Your task to perform on an android device: I want to copy the Amsterdam file and place it in my upcoming events folder.
Image 0: 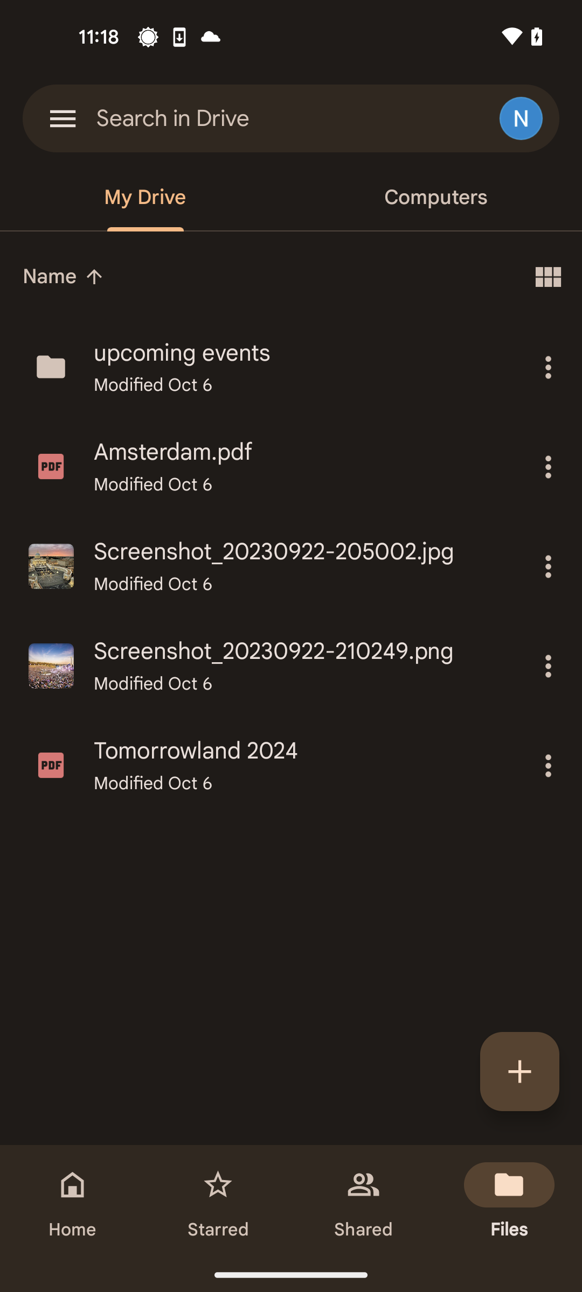
Tap on the three dots icon of Amsterdam file
Step 0: click (548, 466)
Image 1: 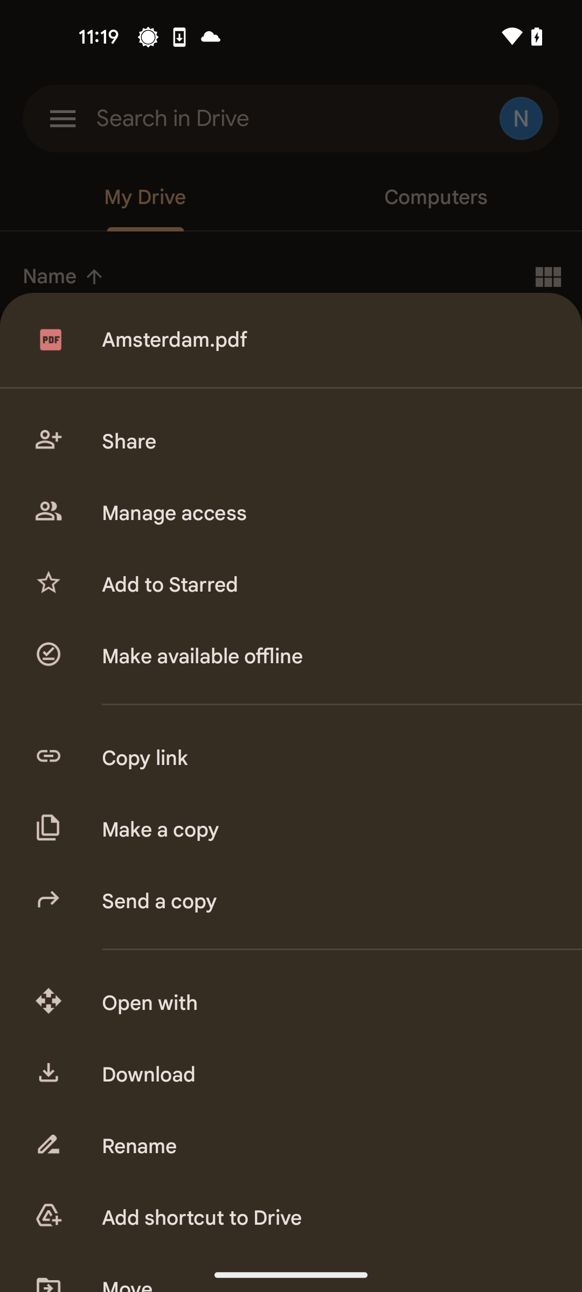
Click on the make a copy option
Step 1: click (324, 830)
Image 3: 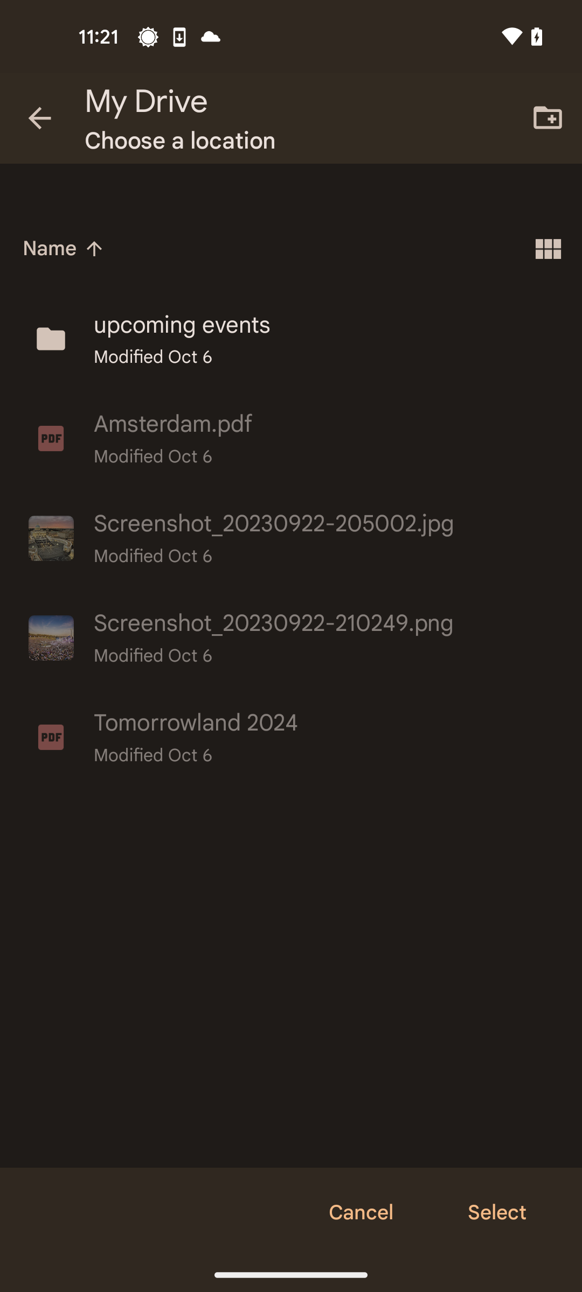
Select the upcoming events folder
Step 3: click (303, 325)
Image 4: 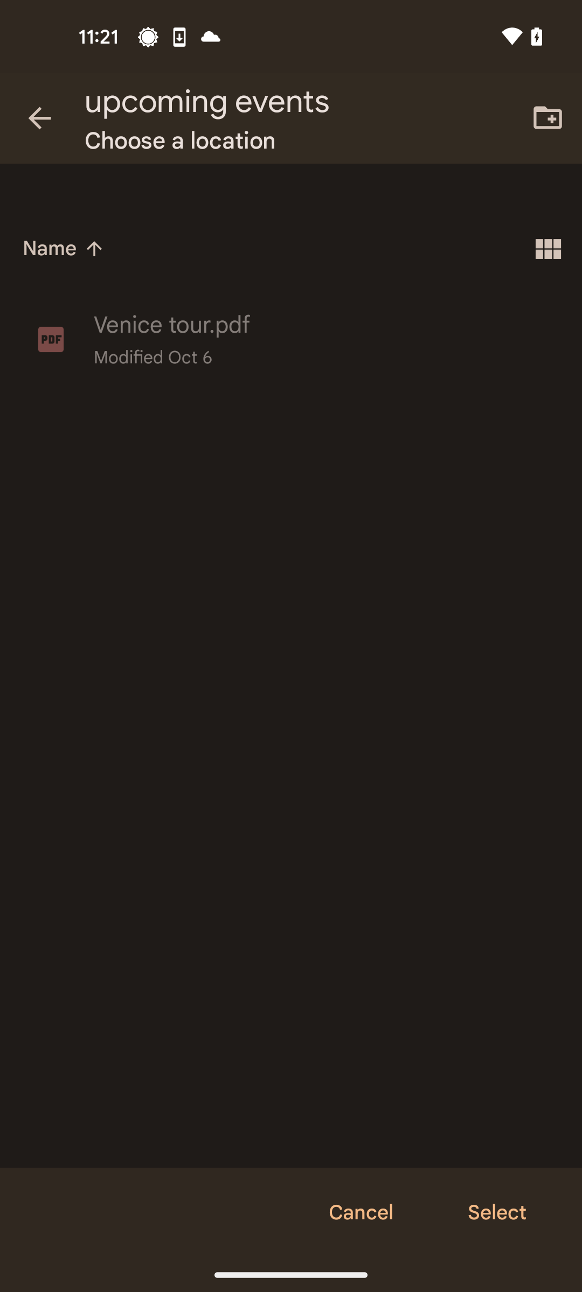
Tap on the select option
Step 4: click (497, 1212)